Your task to perform on an android device: I need to paint my external walls, therefore I'll search for external Emulsion by the Pidilite brand in the Hardware Shack apps.
Image 0: 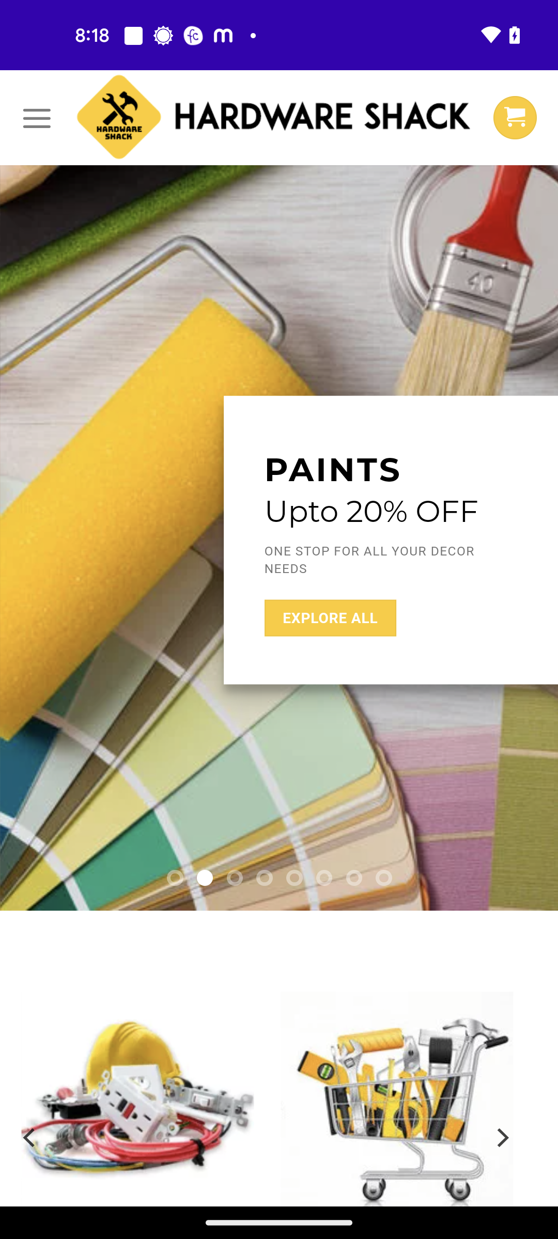
Click on the Menu icon at the top left corner of the screen
Step 0: click (36, 117)
Image 1: 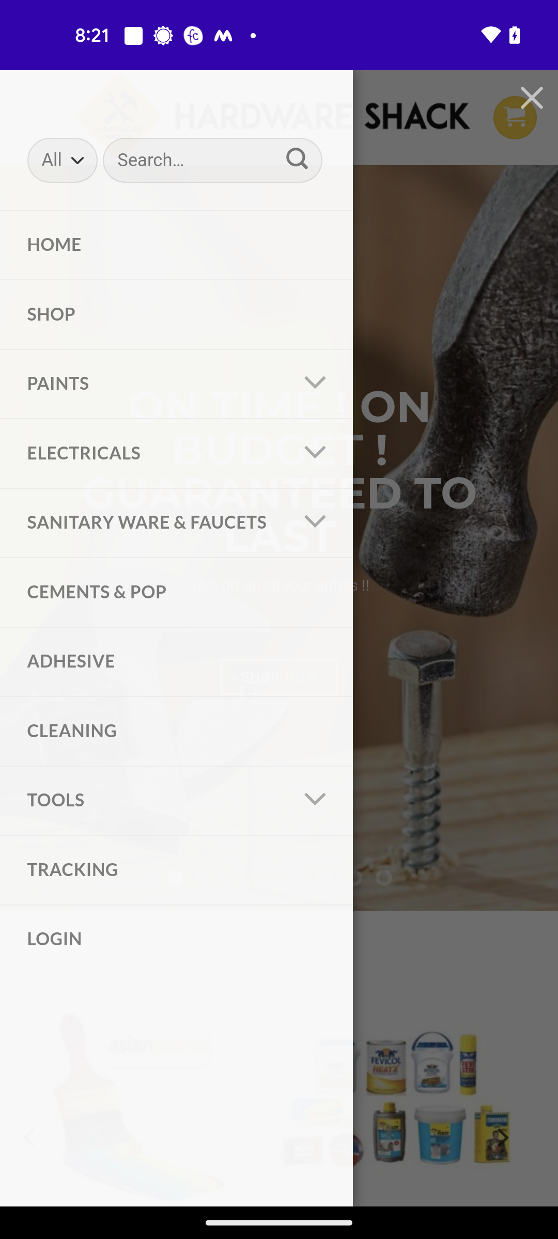
Go to the Shop section
Step 1: click (50, 313)
Image 2: 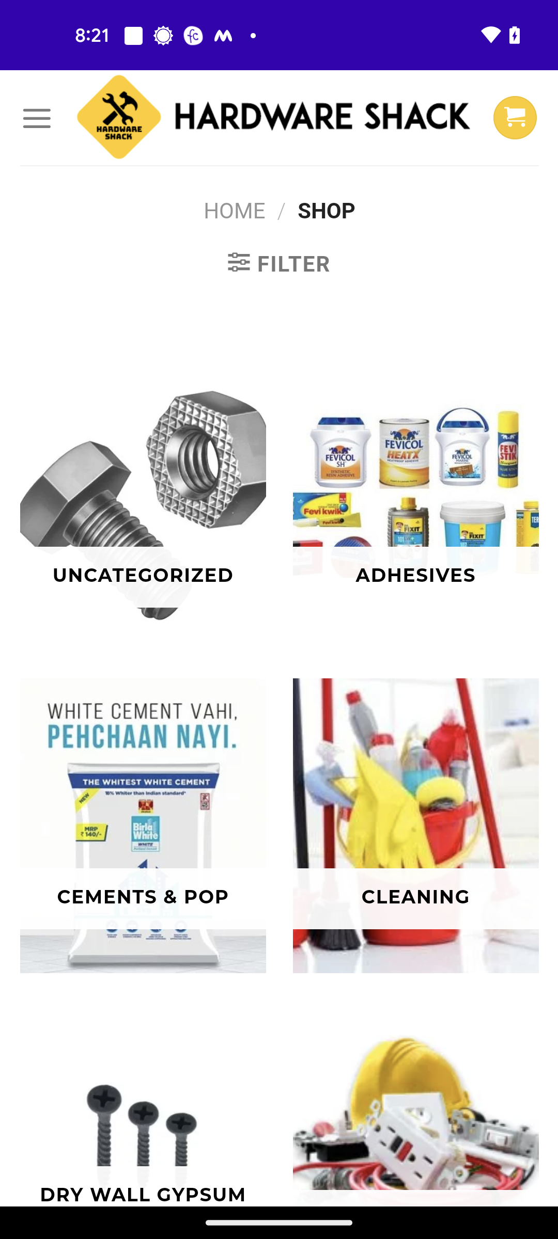
Open the Adhesives products
Step 2: click (415, 575)